Your task to perform on an android device: Tracking my everyday physical activity is something I would like to do. Using my Gmail address, fabioteuxeira00123@gmail.com, create an account on the Mi Fitness app to start doing this.
Image 0: 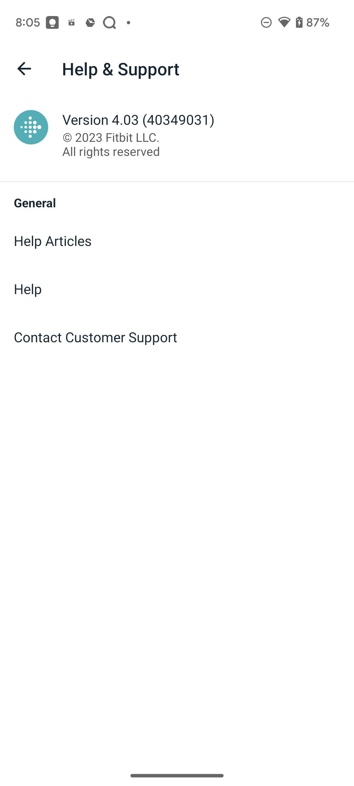
Open Mi Fitness App
Step 0: open app "Mi Fitness"
Image 1: 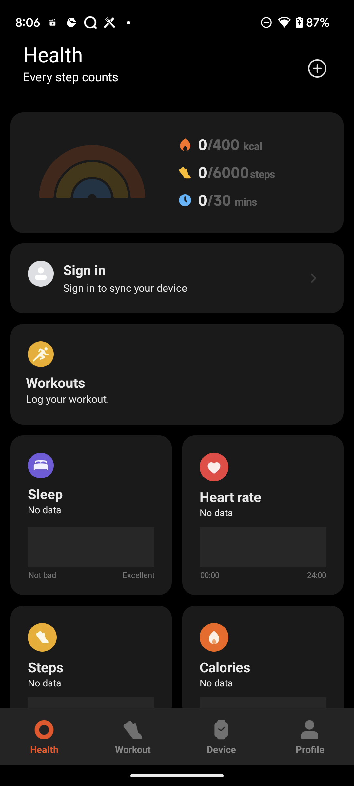
Click on Sign in option
Step 1: click (85, 270)